Your task to perform on an android device: I would like to turn on notifications from the Side Chef app.
Image 0: 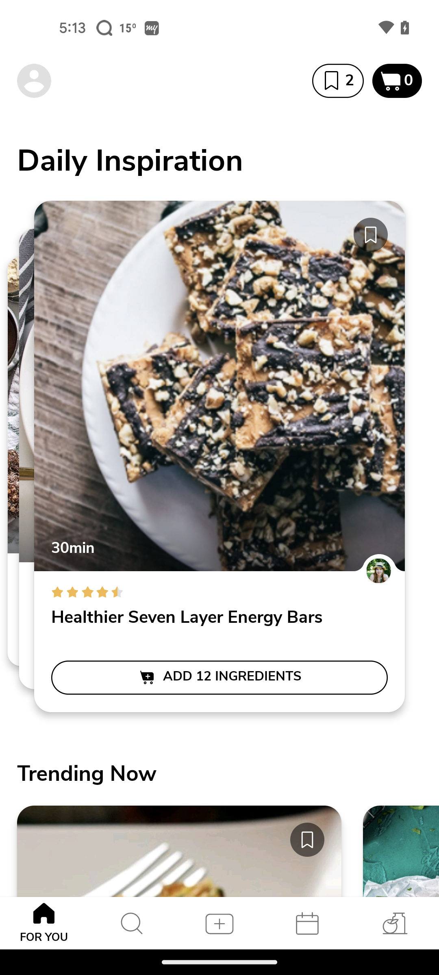
Click on profile icon on the top left corner of the screen.
Step 0: click (30, 81)
Image 1: 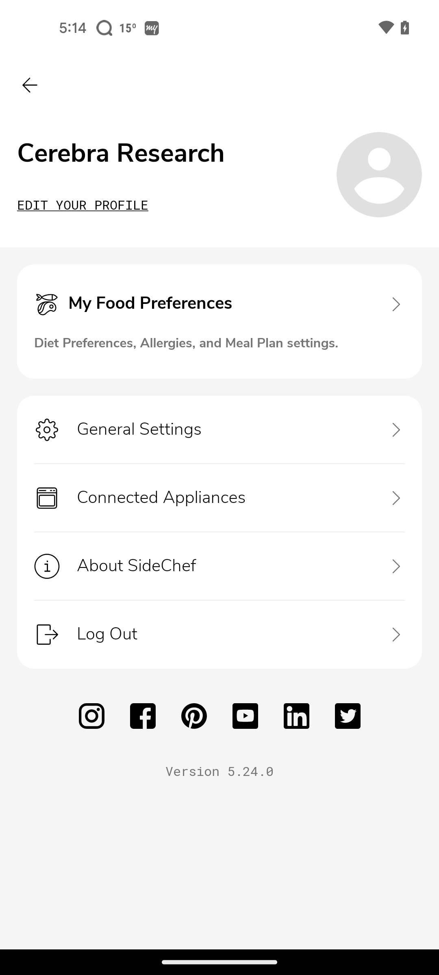
Click on the general settings button.
Step 1: click (224, 430)
Image 2: 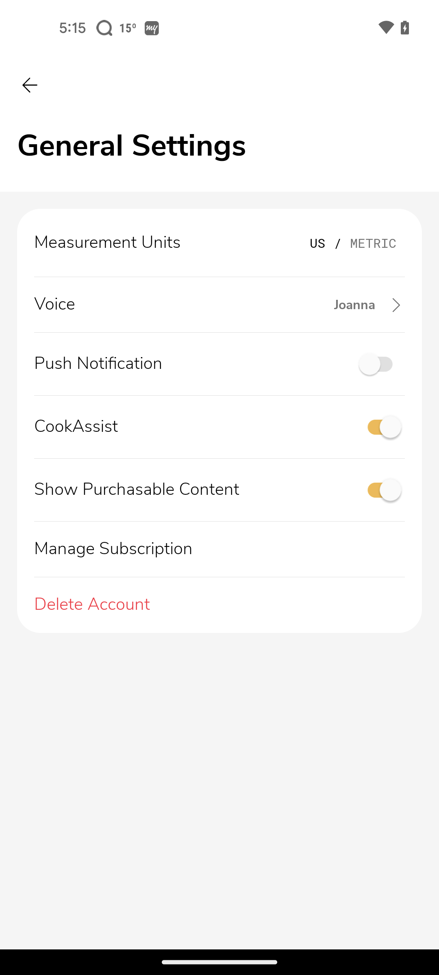
Click on push notifications button.
Step 2: click (186, 364)
Image 3: 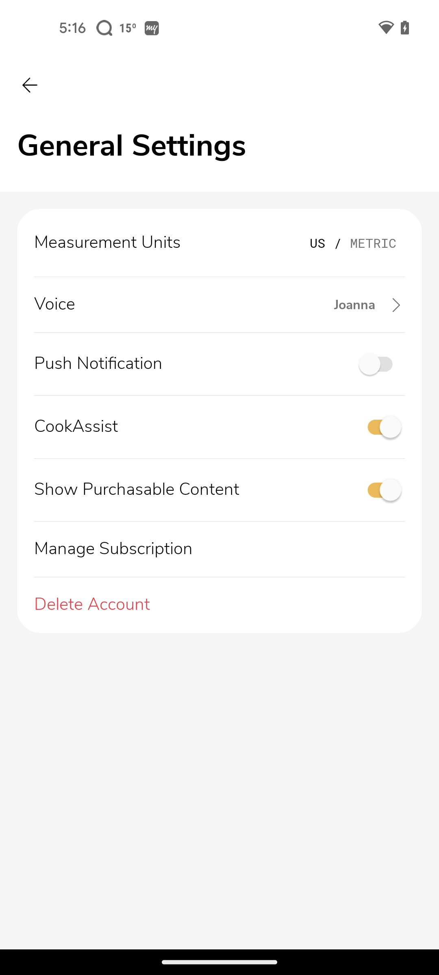
Click on push notifications button.
Step 3: click (380, 364)